Your task to perform on an android device: Search for Menico genuine leather soft slip casual daily hiking shoes on the Banggood app.
Image 0: 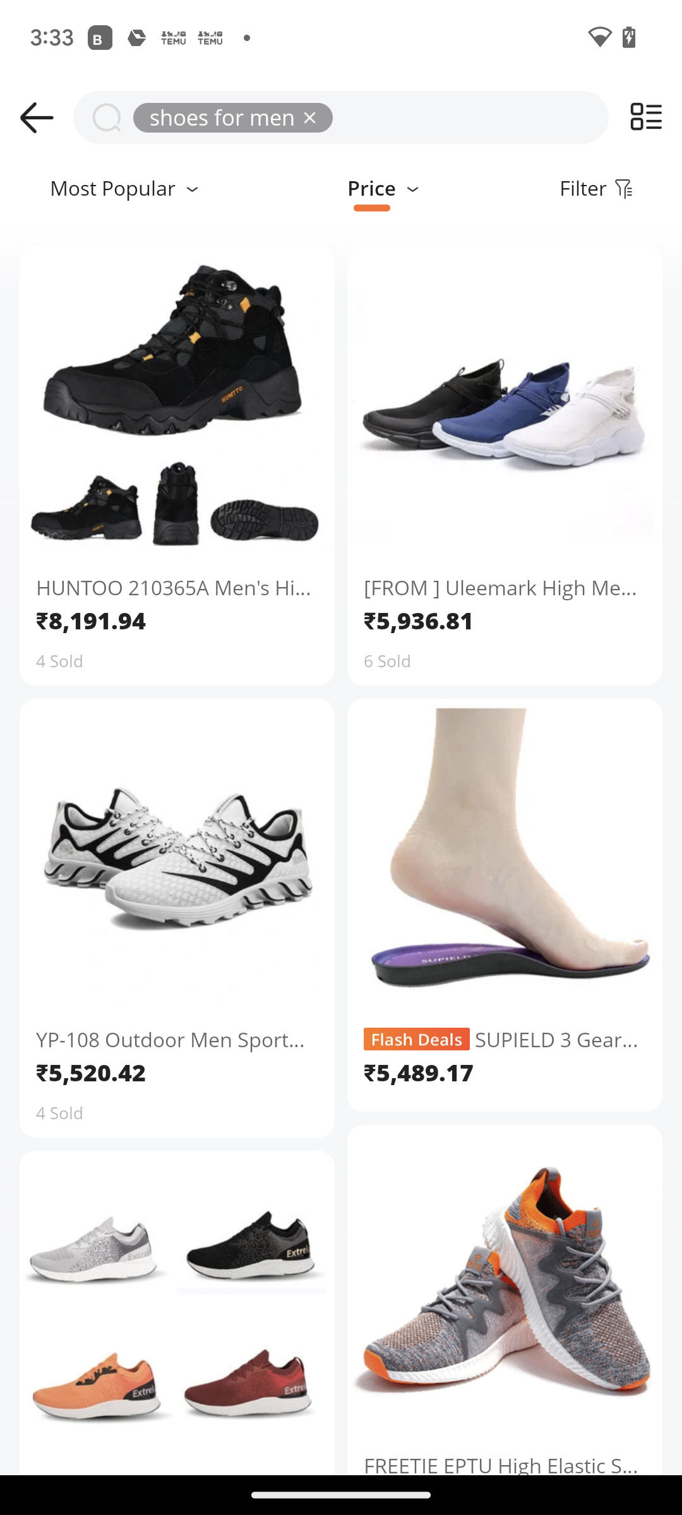
Click on filter at the top right of the screen.
Step 0: click (588, 202)
Image 1: 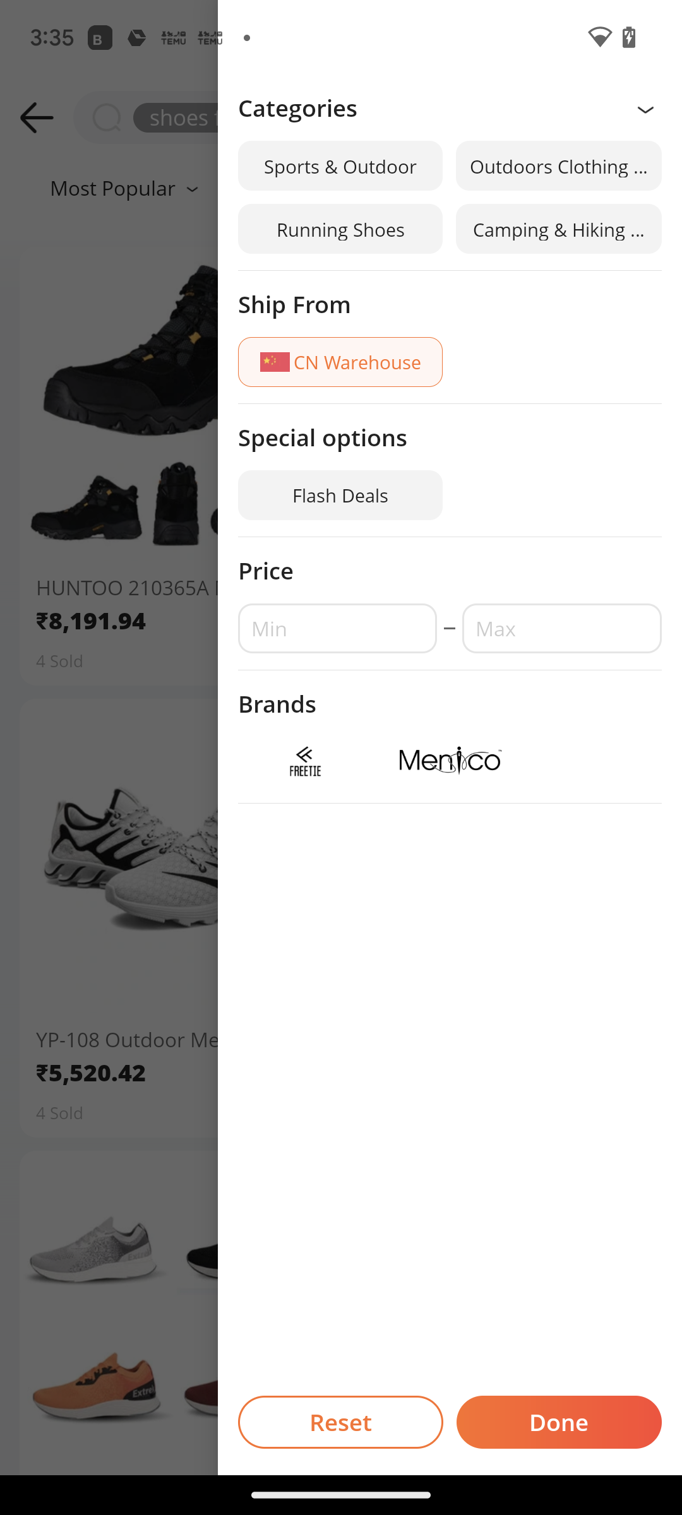
Click on the Menico brand in the middle of the screen.
Step 1: click (459, 769)
Image 2: 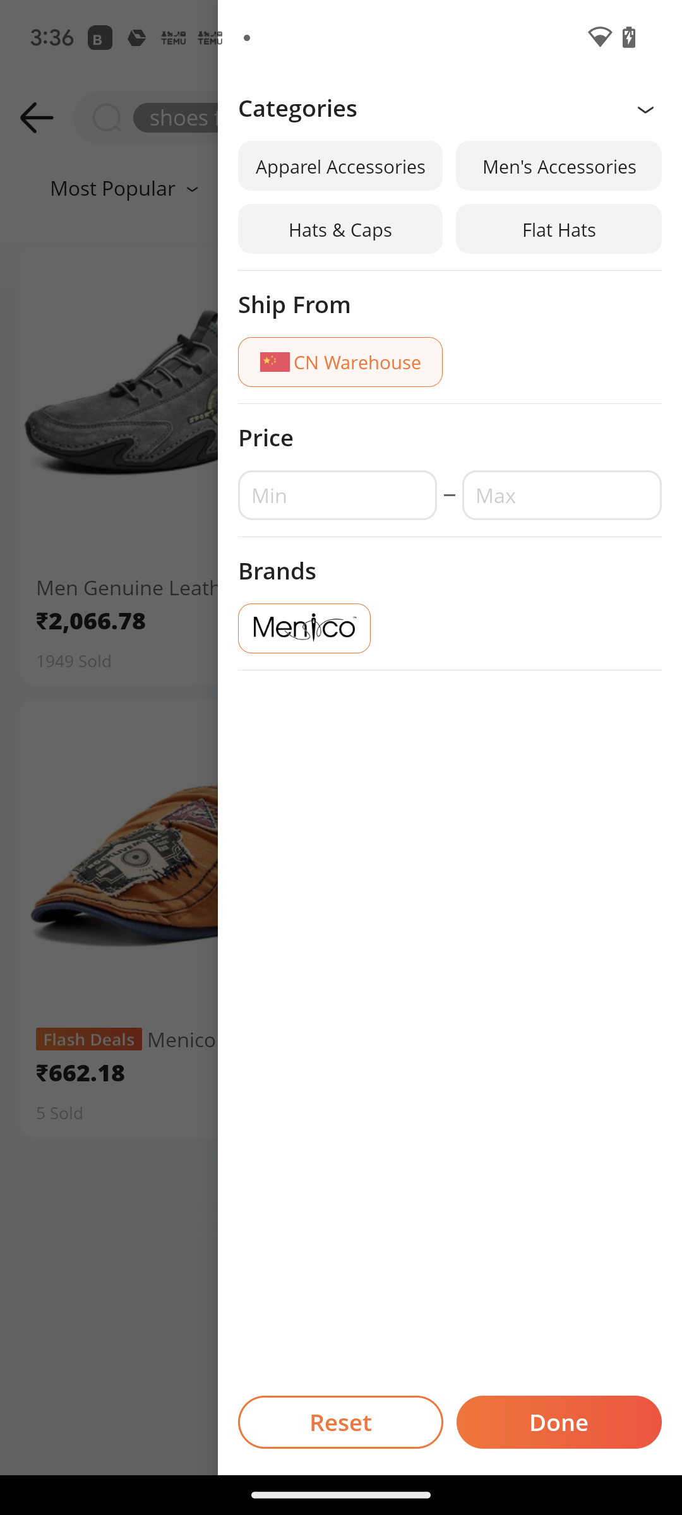
Click on done at the bottom right corner of the screen.
Step 2: click (559, 1422)